Your task to perform on an android device: Open the Home Workout App and Create your account.
Image 0: 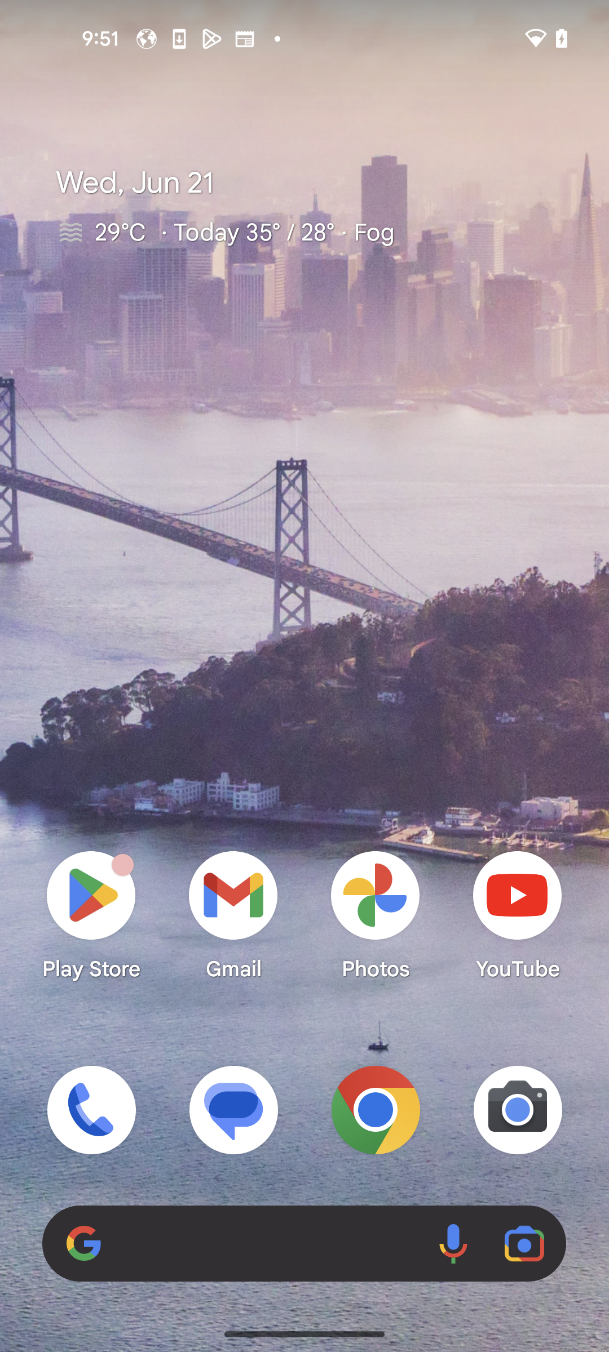
Open Home Workout App
Step 0: open app "Home Workout"
Image 1: 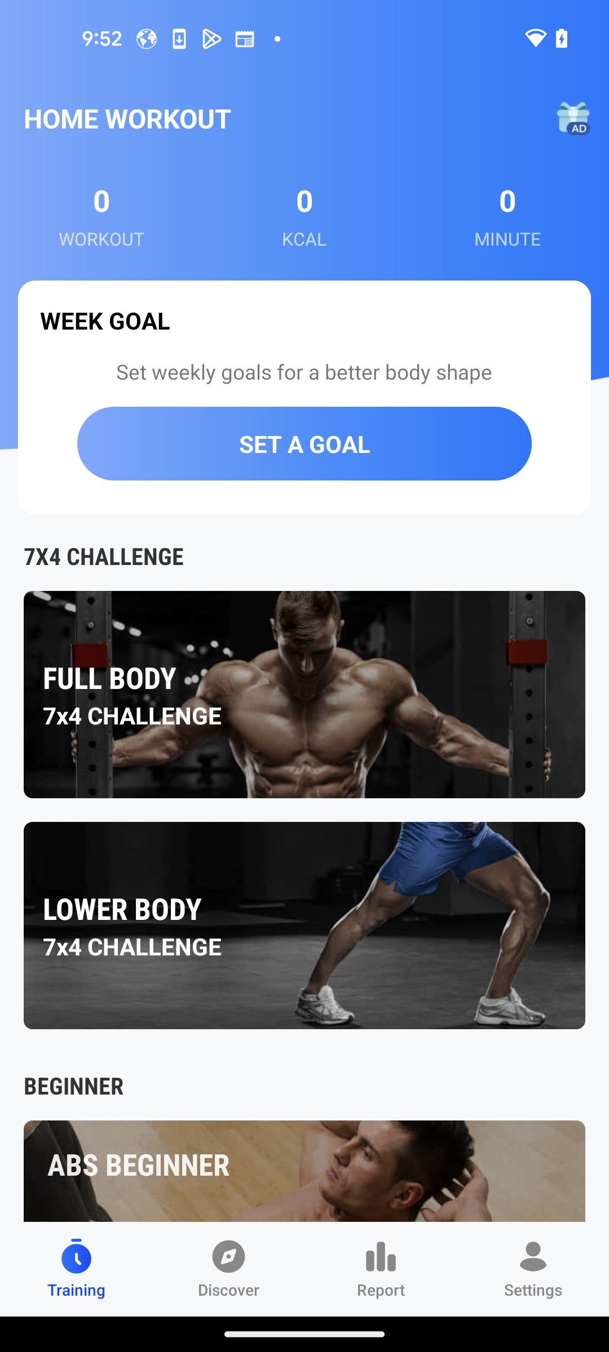
Click on Settings at the bottom right corner
Step 1: click (533, 1269)
Image 2: 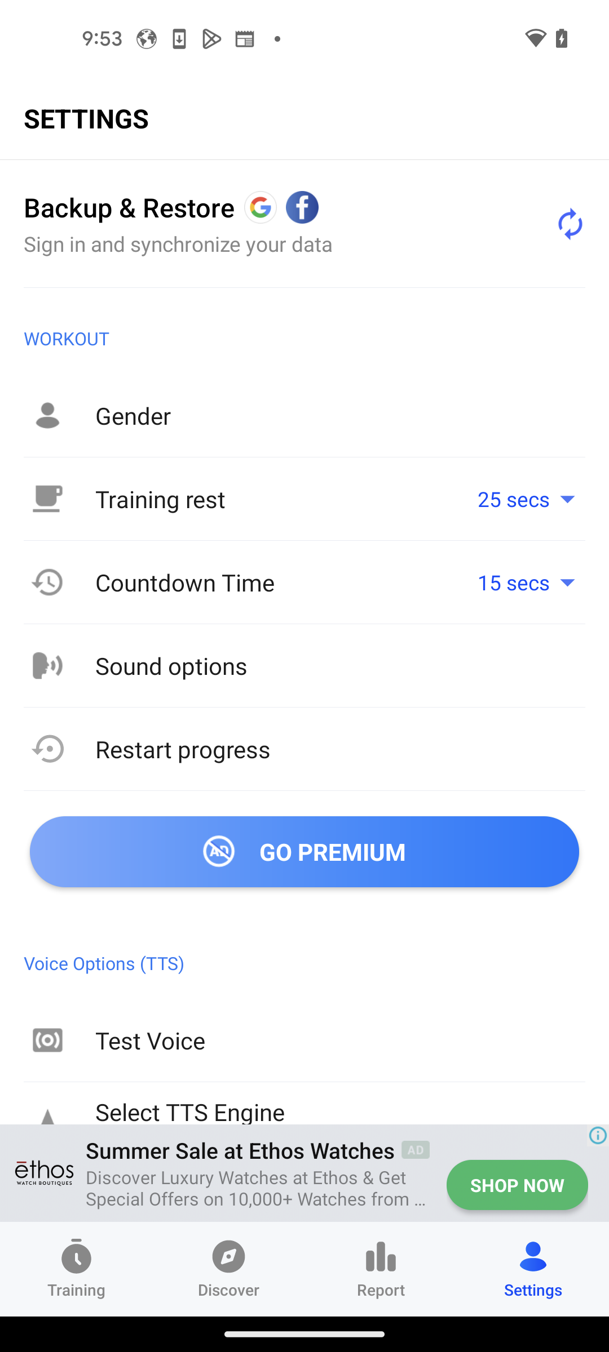
Click on Backup & Restore
Step 2: click (304, 224)
Image 3: 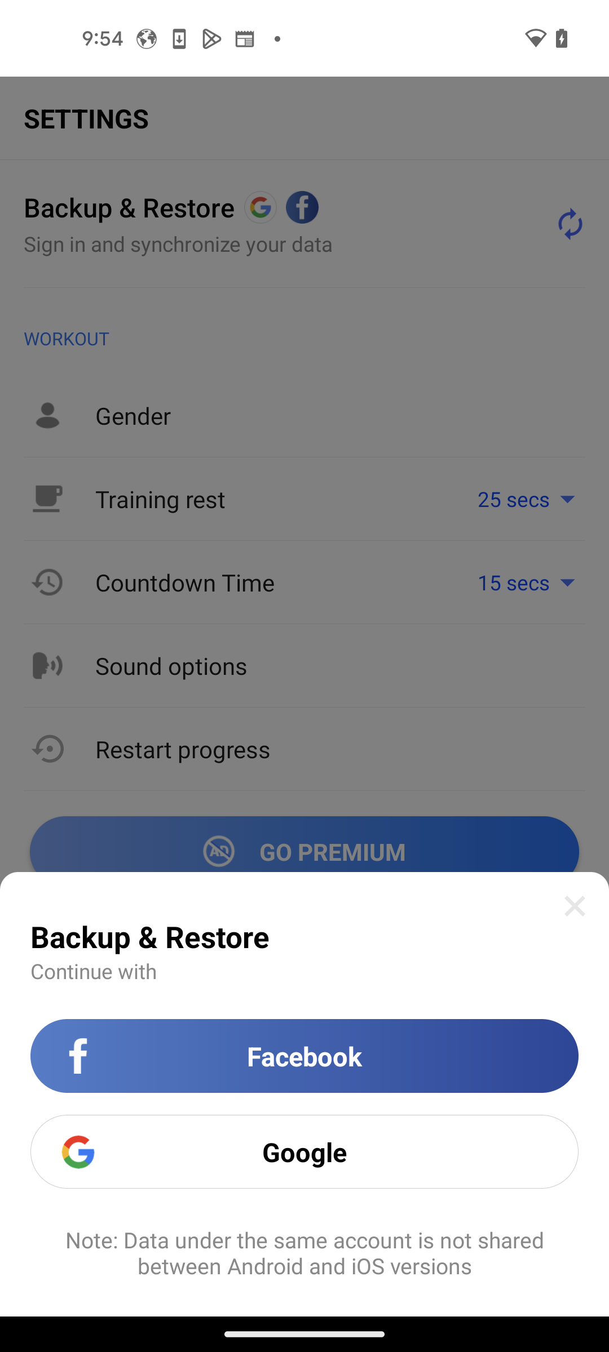
Click on Google for sign in
Step 3: click (257, 1150)
Image 4: 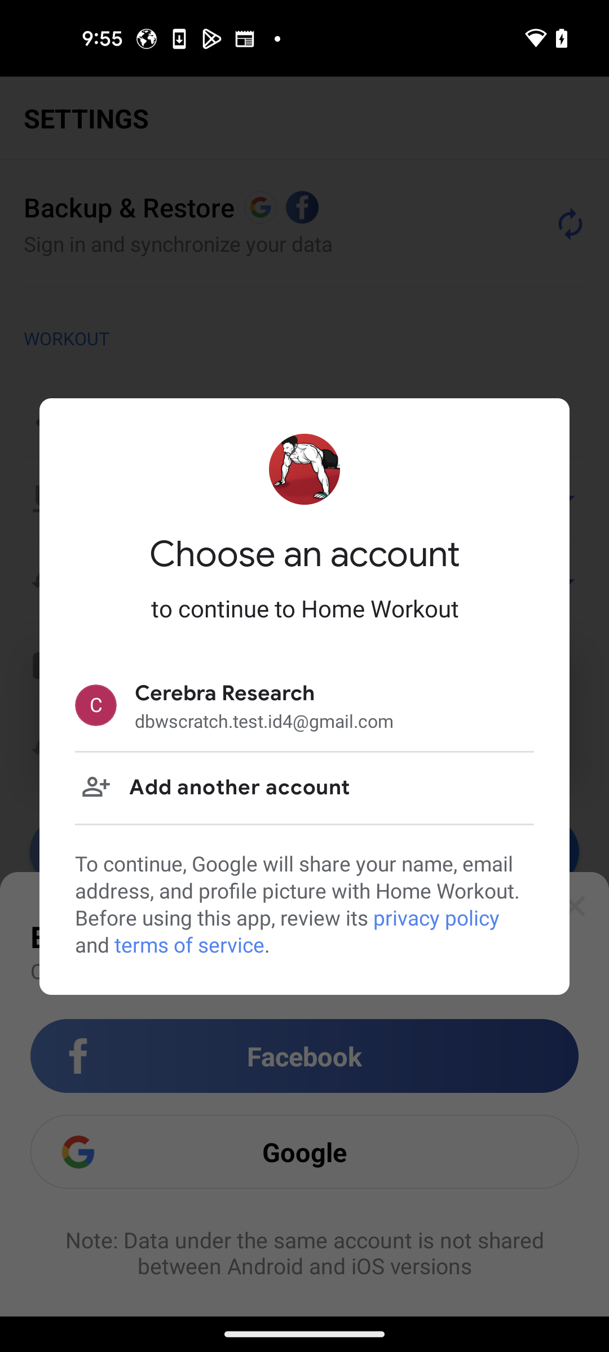
Choose Cerebra Research
Step 4: click (225, 693)